Your task to perform on an android device: The Perfly BR 100 Set looks affordable and of low price, but I want to compare the BR 100 racket with a similar product in the Decathlon app.
Image 0: 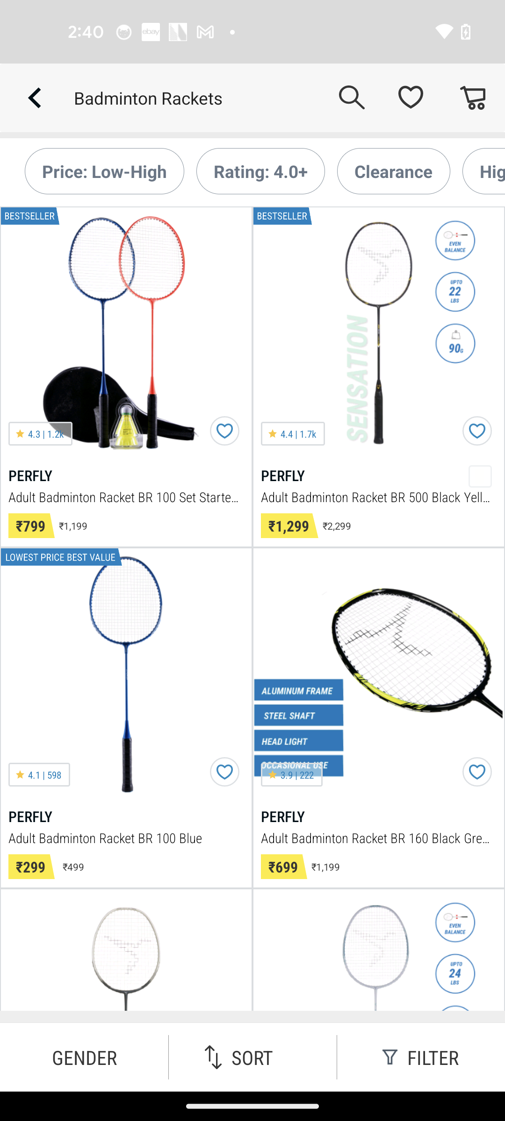
Click on the BR 100 badminton racket set
Step 0: click (138, 313)
Image 2: 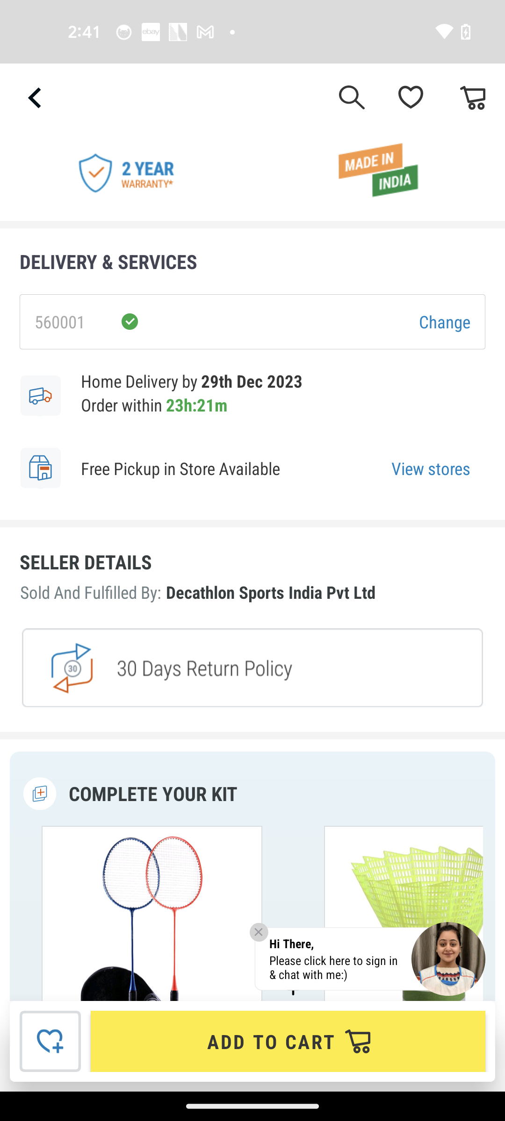
Swipe up for the similar product
Step 2: scroll down
Image 3: 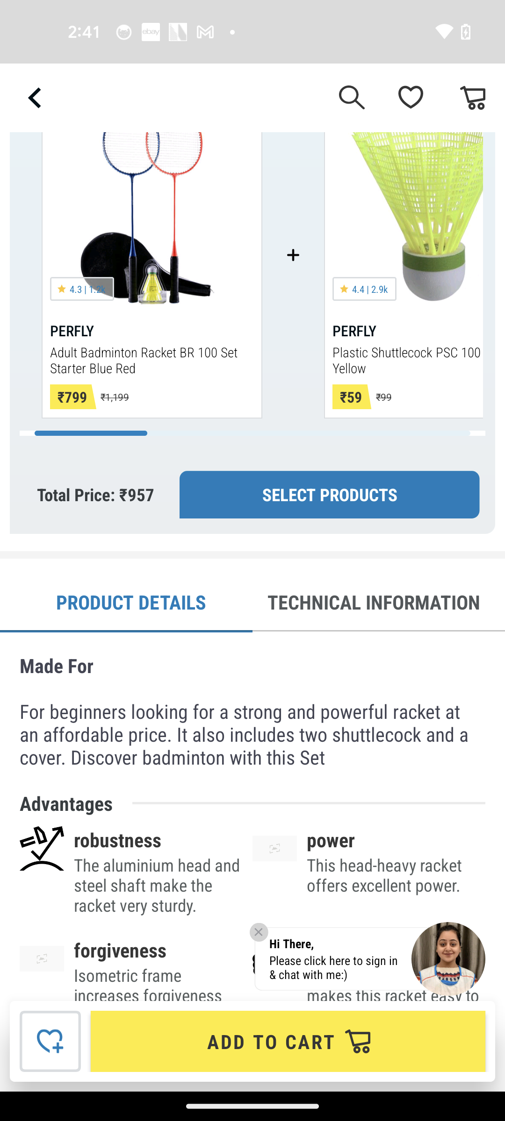
Swipe up for the similar product
Step 3: scroll down
Image 4: 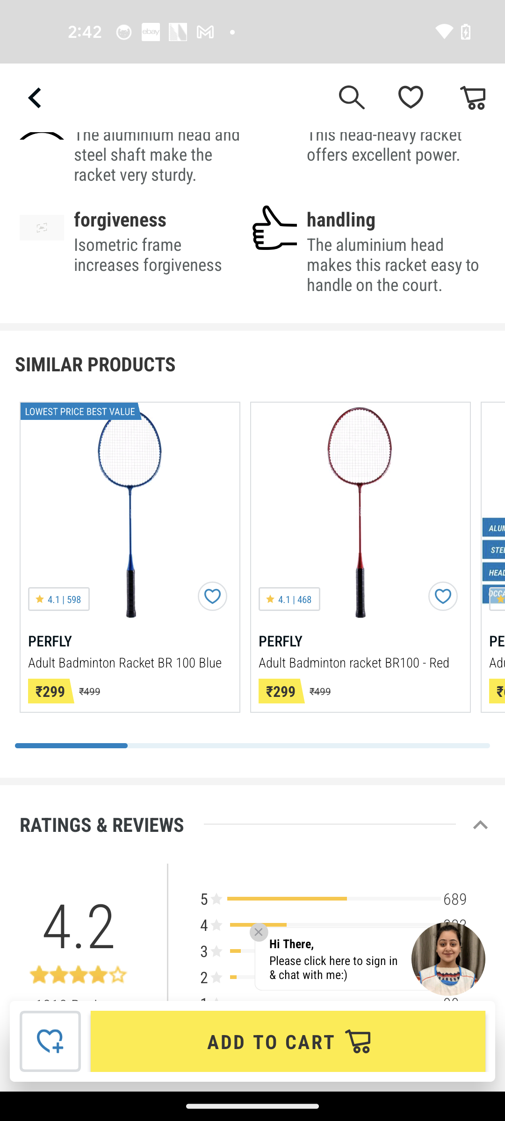
Swipe left the similar products for the price comparison
Step 4: scroll right
Image 5: 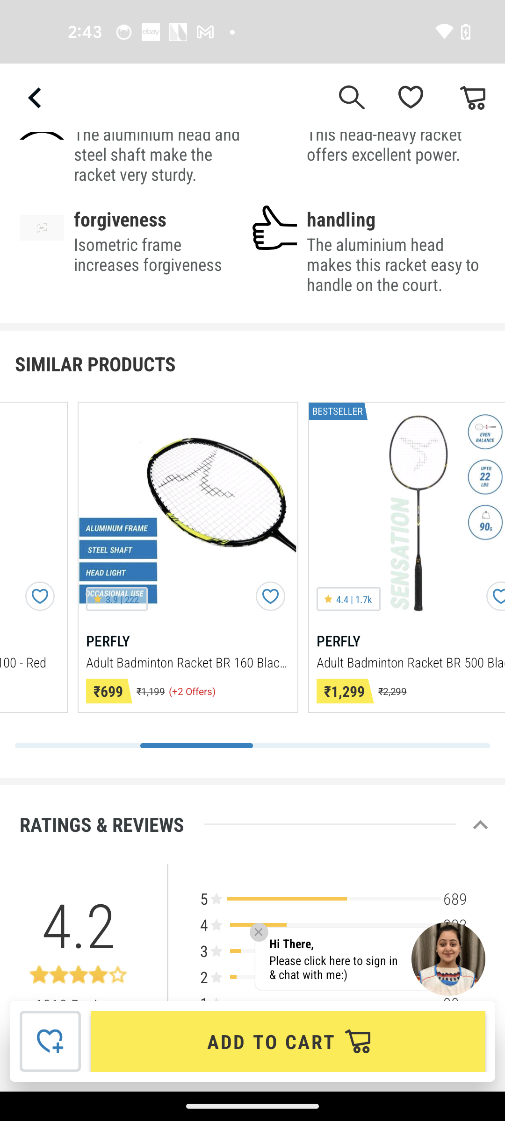
Swipe left the similar products for the price comparison
Step 5: scroll right
Image 6: 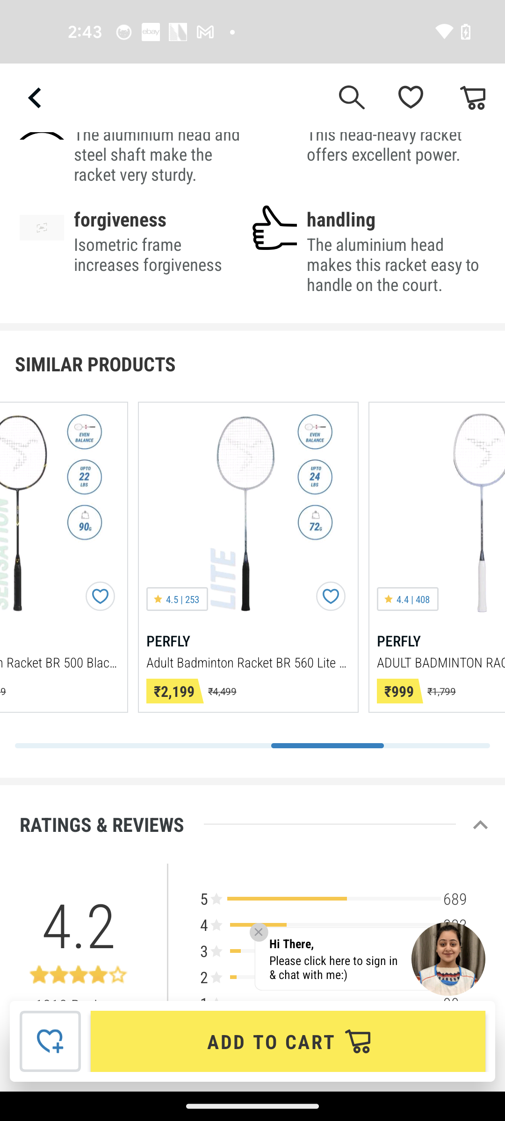
Swipe left the similar products for the price comparison
Step 6: scroll right
Image 7: 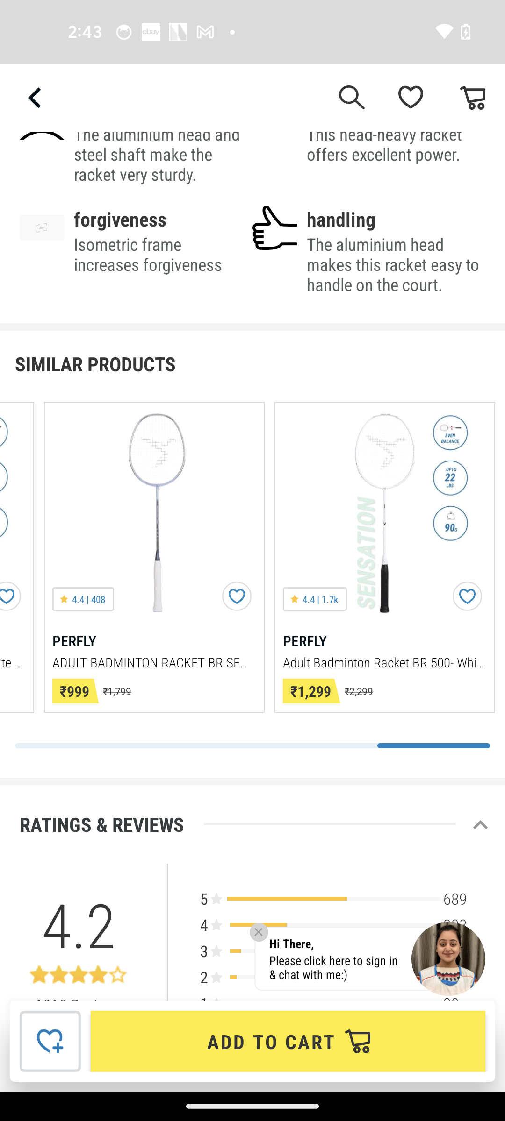
Swipe left the similar products for the price comparison
Step 7: scroll right